Your task to perform on an android device: View my cart on the Amazon app so that I can checkout and proceed to pay for the product.
Image 0: 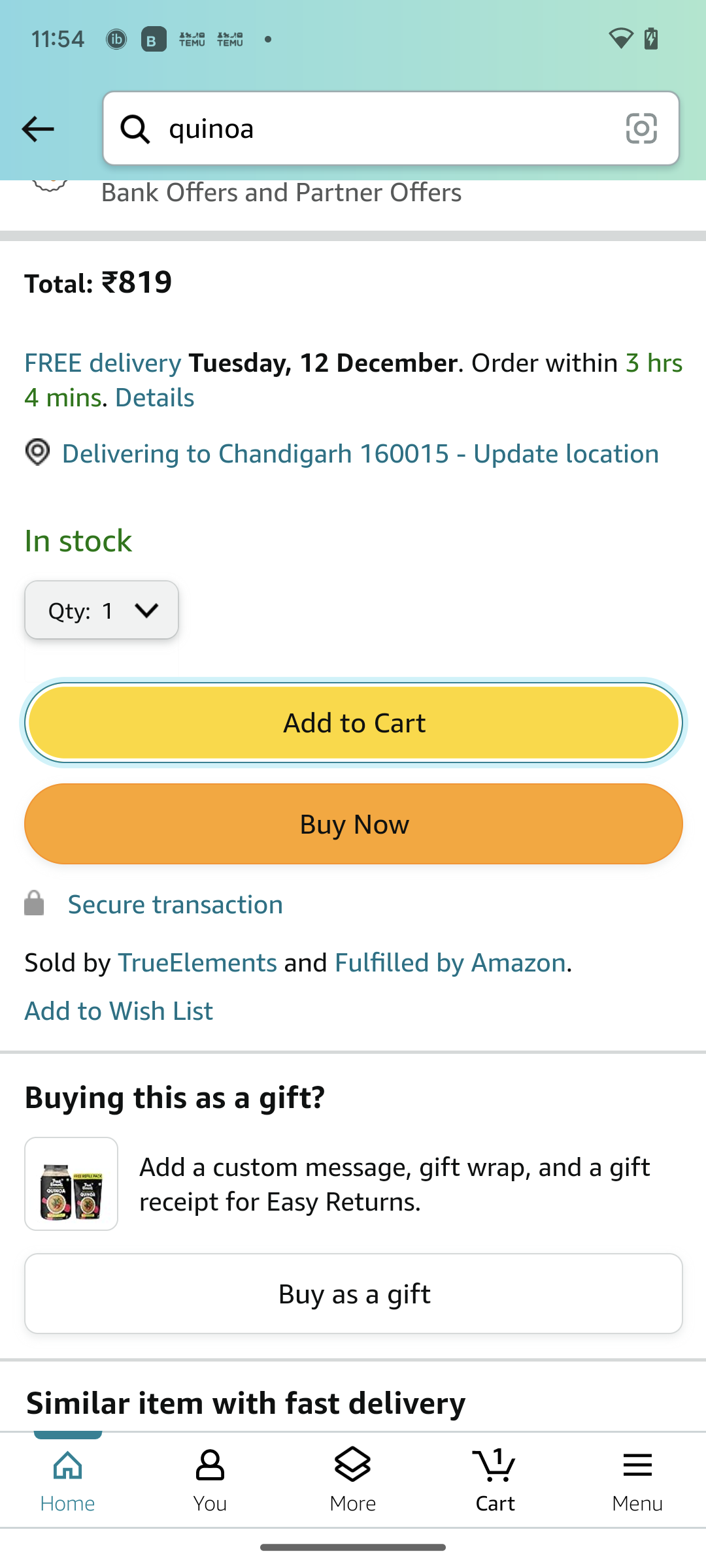
Click on the cart option at the bottom of the screen.
Step 0: click (495, 1479)